Your task to perform on an android device: Increase the difficulty level of workout by describing it as an easy workout plan 
Image 0: 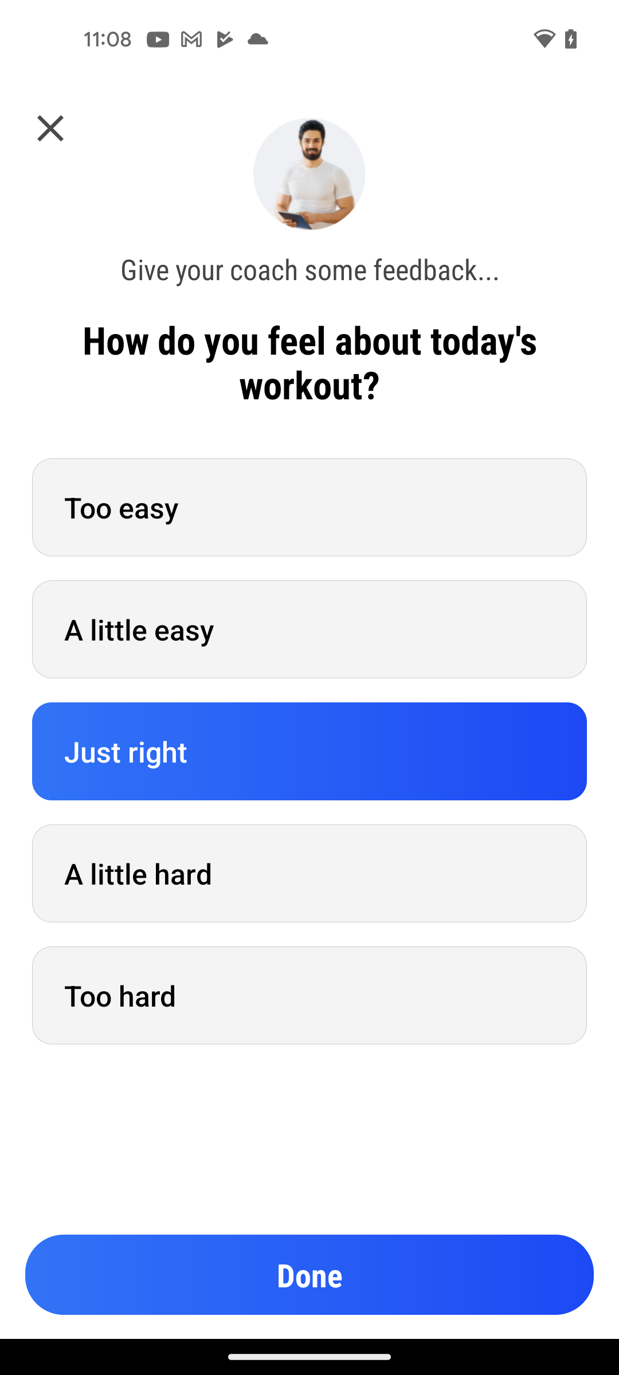
Choose Too easy from the feedback option
Step 0: click (309, 507)
Image 1: 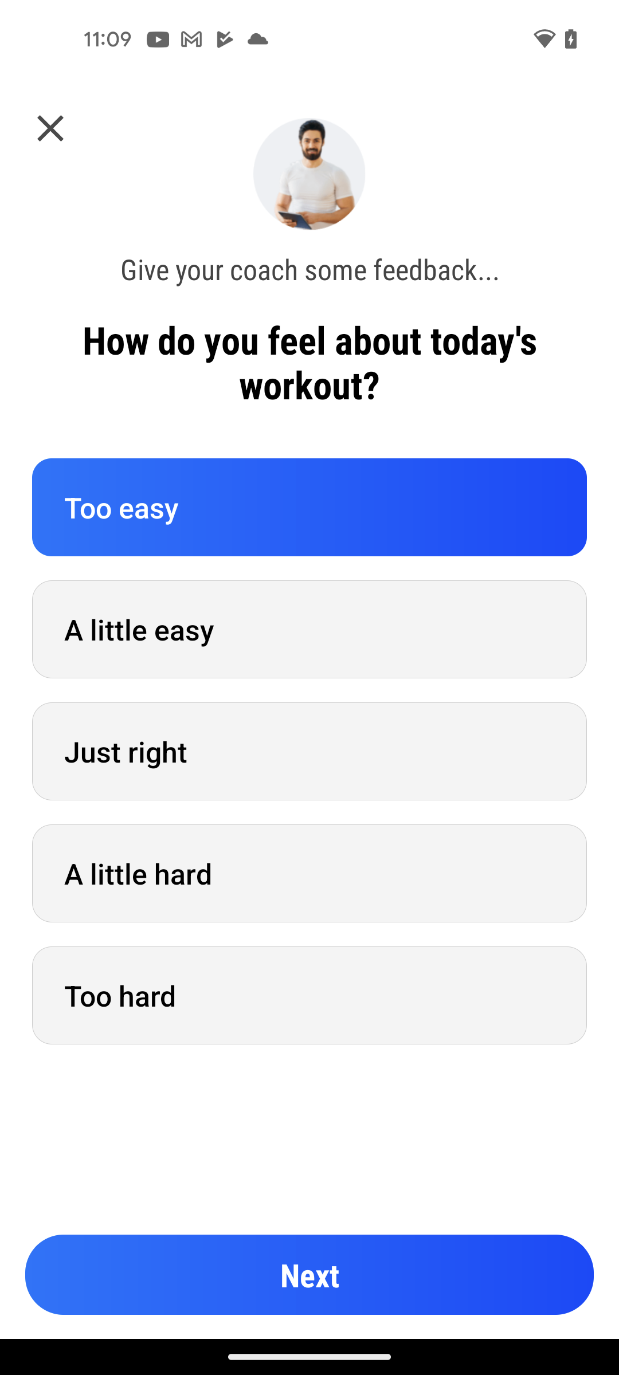
Click on Next button to proceed
Step 1: click (309, 1275)
Image 2: 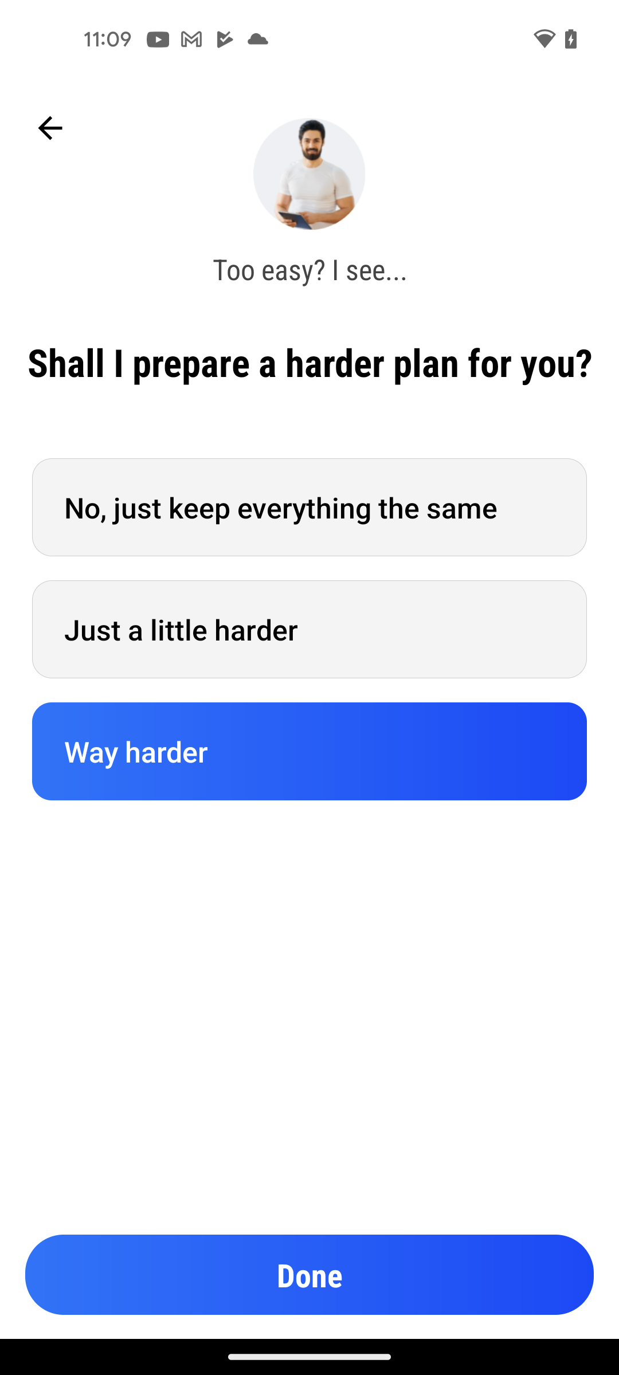
Choose just a little harder option 
Step 2: click (309, 629)
Image 3: 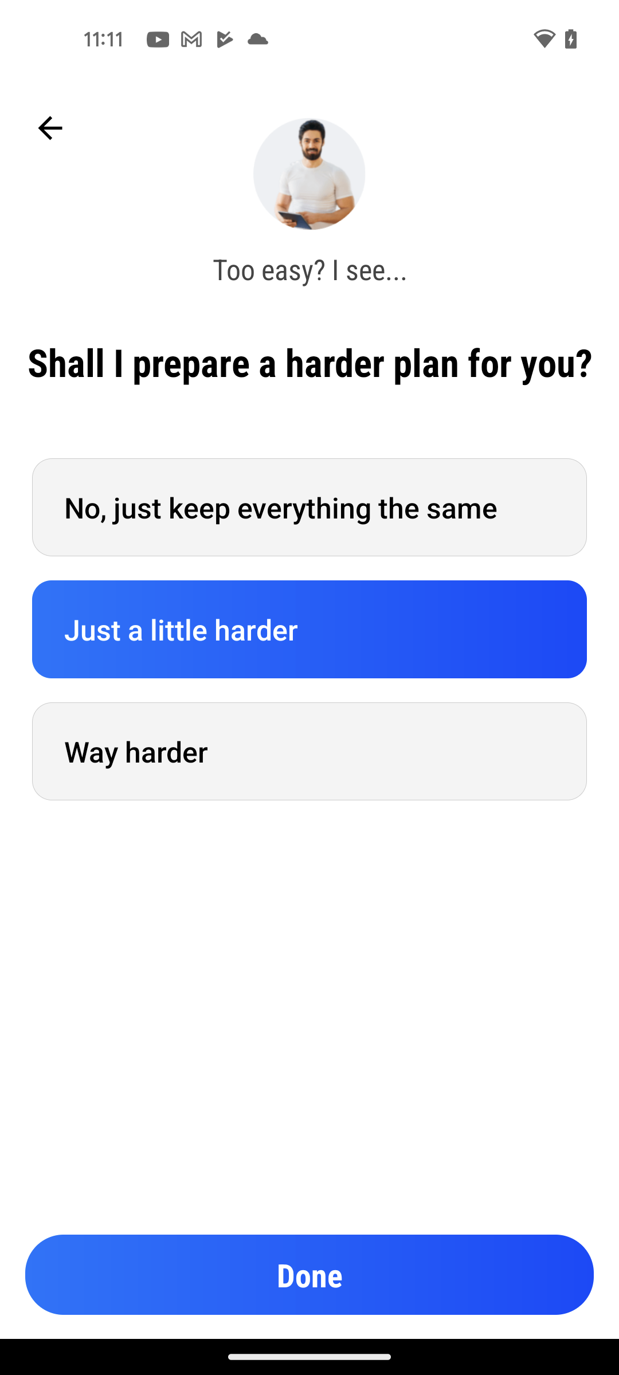
Click on Done
Step 3: click (309, 1275)
Image 4: 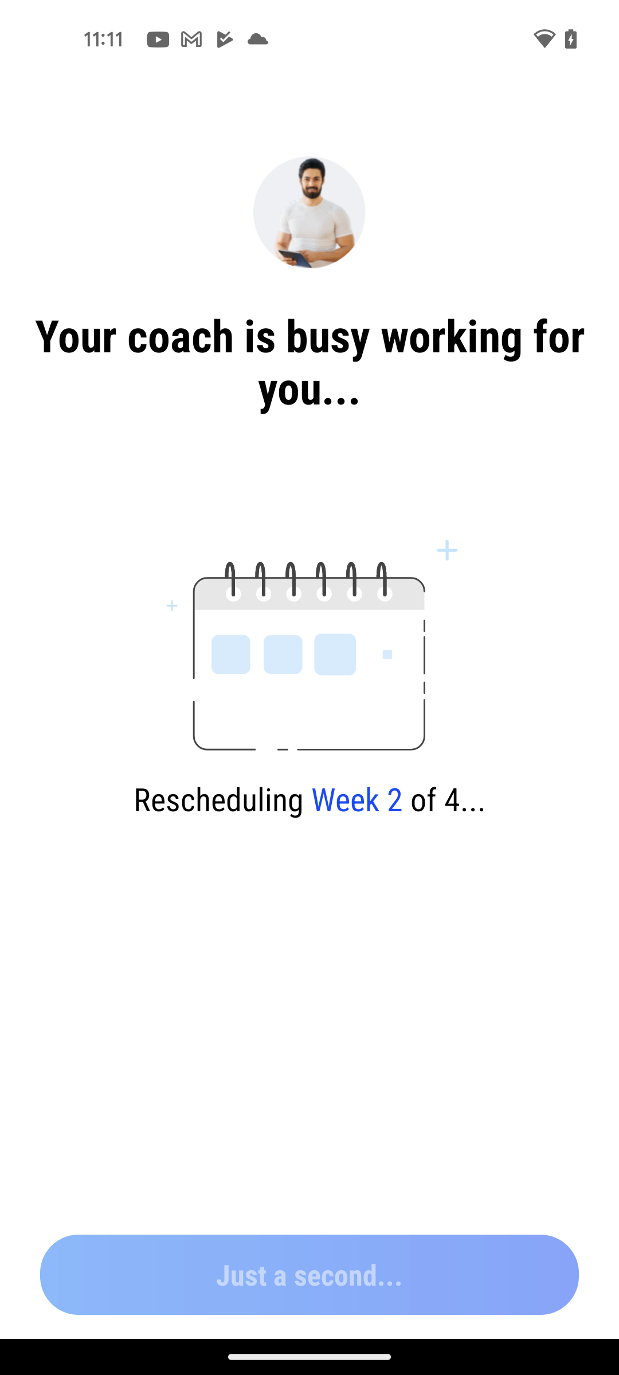
Click on Done
Step 4: wait
Image 5: 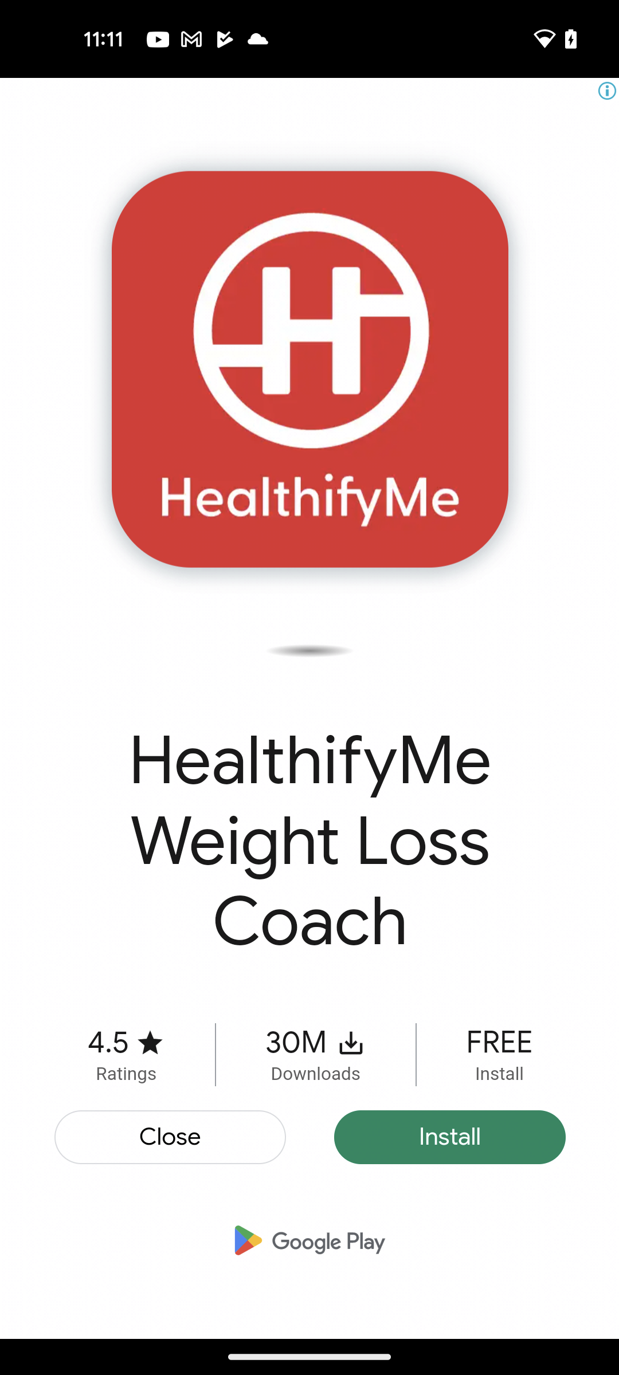
Close the Ad
Step 5: click (171, 1140)
Image 6: 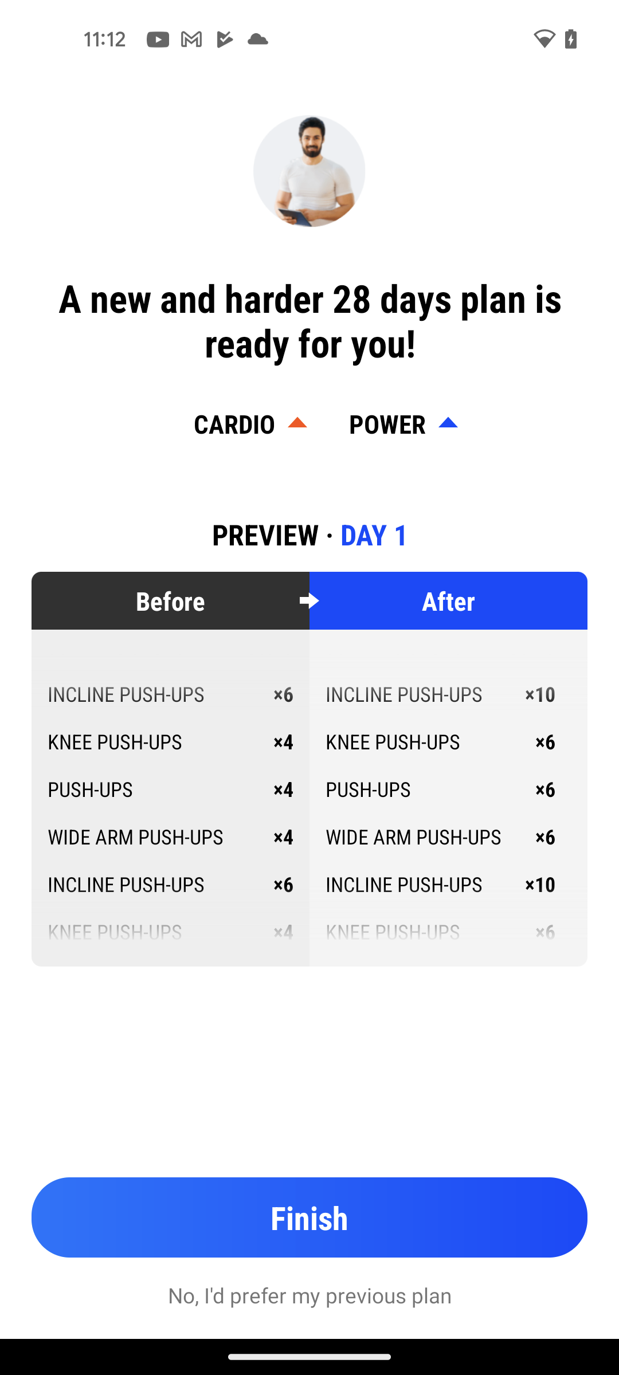
Click on the Finish button
Step 6: click (309, 1217)